Your task to perform on an android device: I want to change the theme of the book.
Image 0: 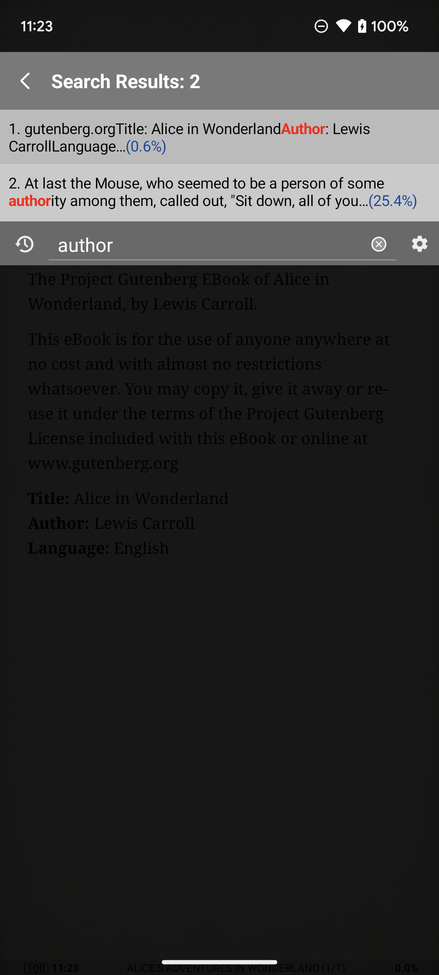
Click on the Back icon on the top left corner of the screen.
Step 0: click (26, 81)
Image 1: 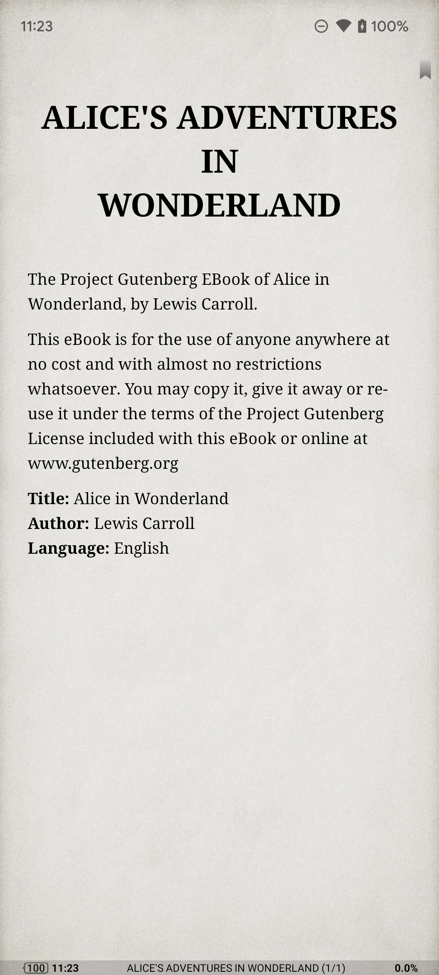
Click on the Back icon on the top left corner of the screen.
Step 1: wait